Your task to perform on an android device: I prefer Logitech, therefore seek for a wireless mouse with Logitech in the Flipkart app's brand filter.
Image 0: 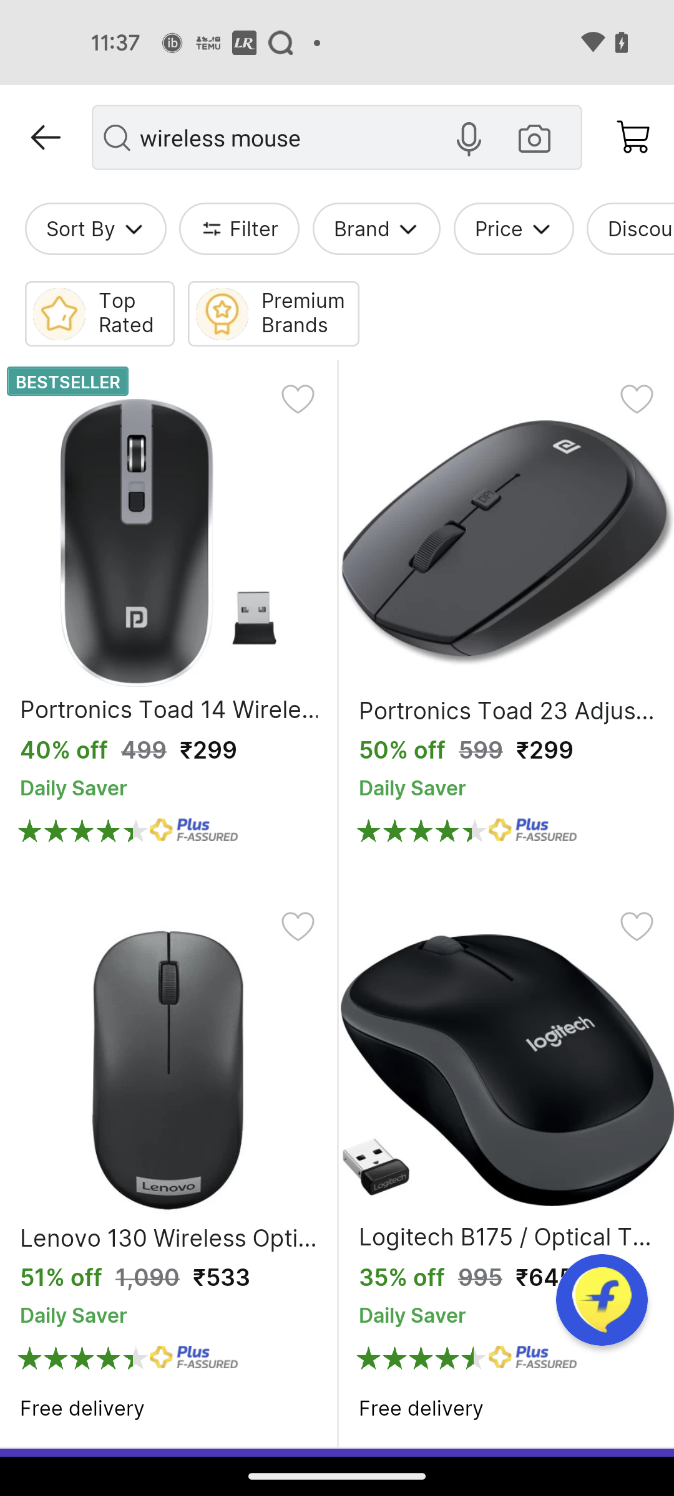
Click on the Brand filter
Step 0: click (389, 227)
Image 1: 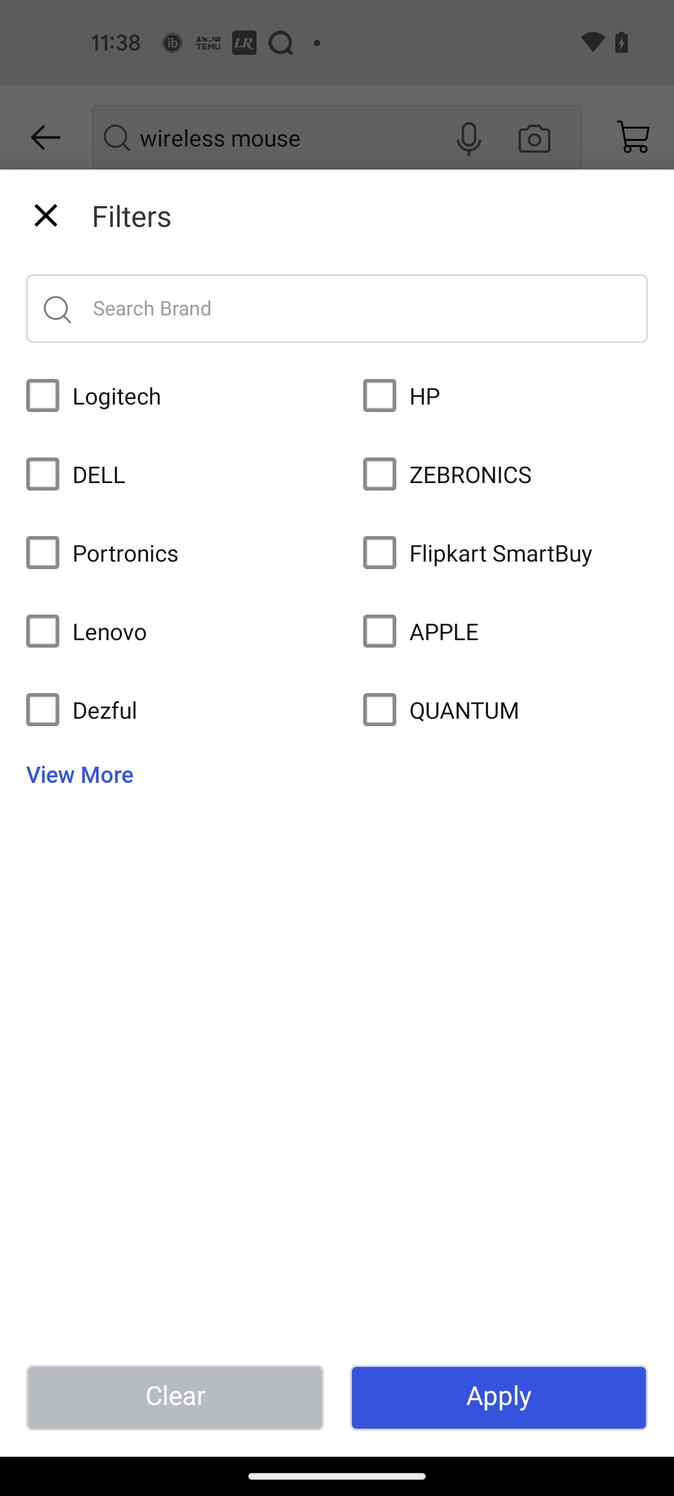
Select Logitech brand
Step 1: click (43, 402)
Image 2: 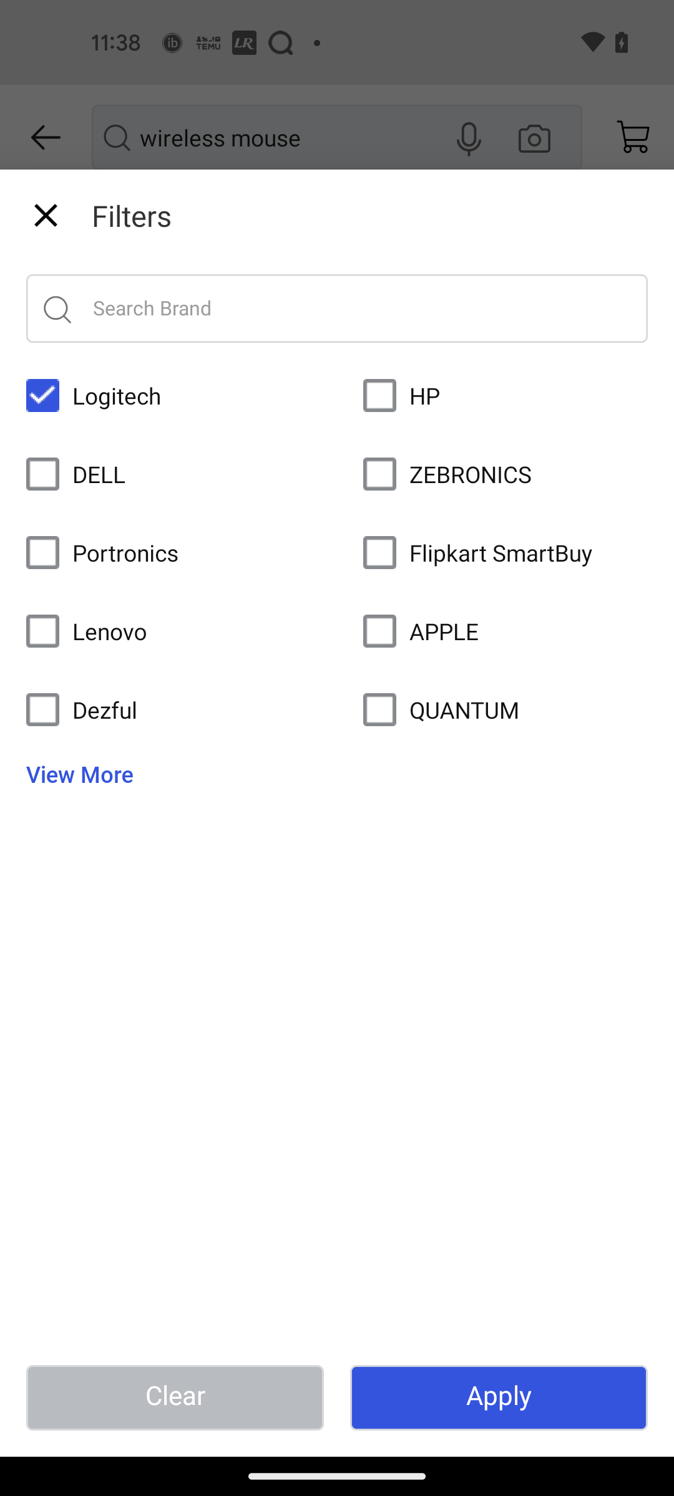
Click on the Apply button
Step 2: click (499, 1398)